Your task to perform on an android device: Share the Columbia Newton Ridge Plus women's size 9 waterproof purple hiking boots with my friend, Amelia Miller, on her gmail account (amelia.miller2709@gmail.com), to tell her you were buying the hiking boots.
Image 0: 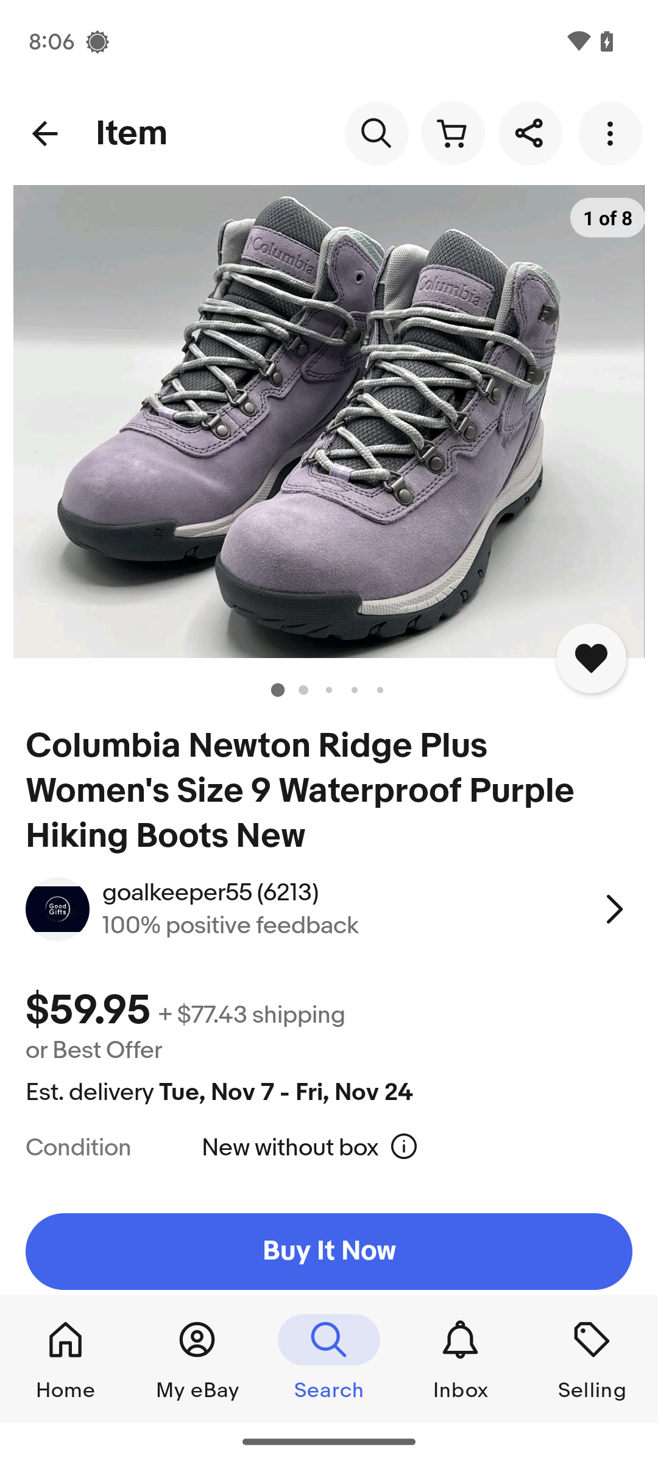
At the top-right of the screen, click on the second icon from the right side of the screen.
Step 0: click (529, 133)
Image 1: 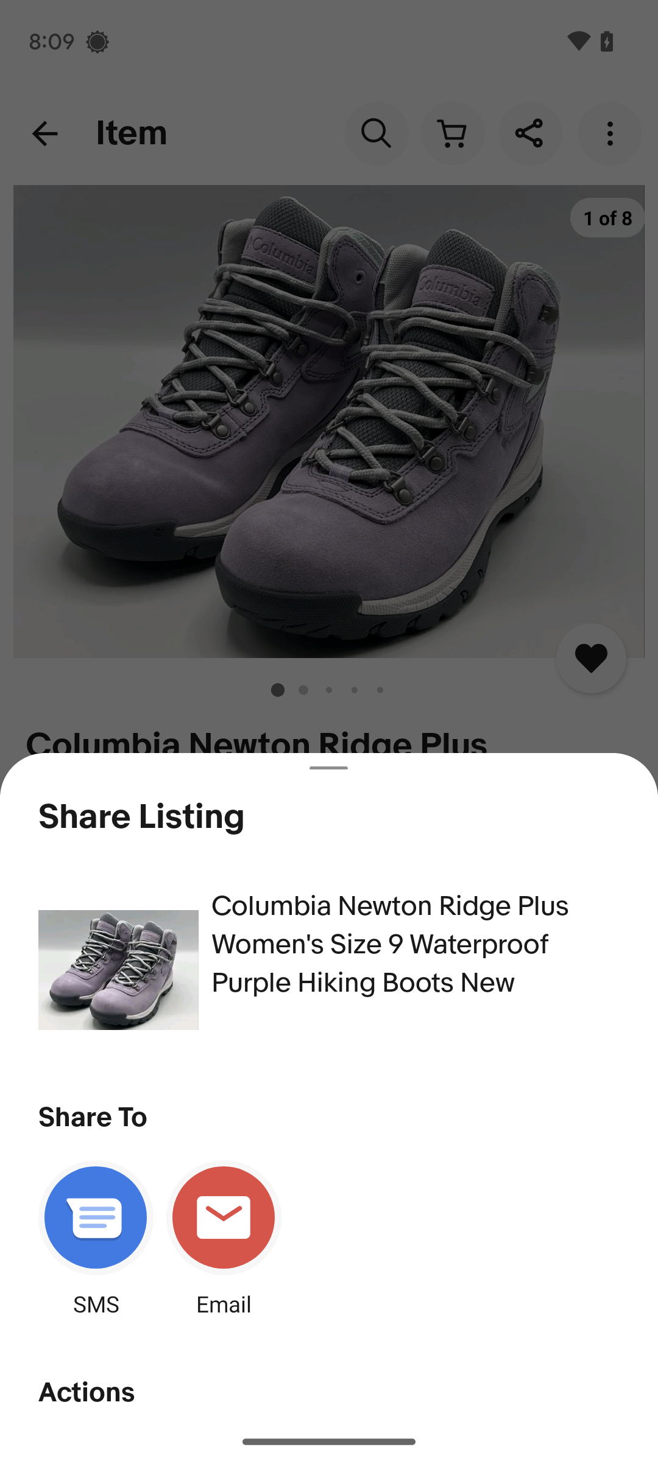
Scroll up to find the More apps icon.
Step 1: scroll down
Image 2: 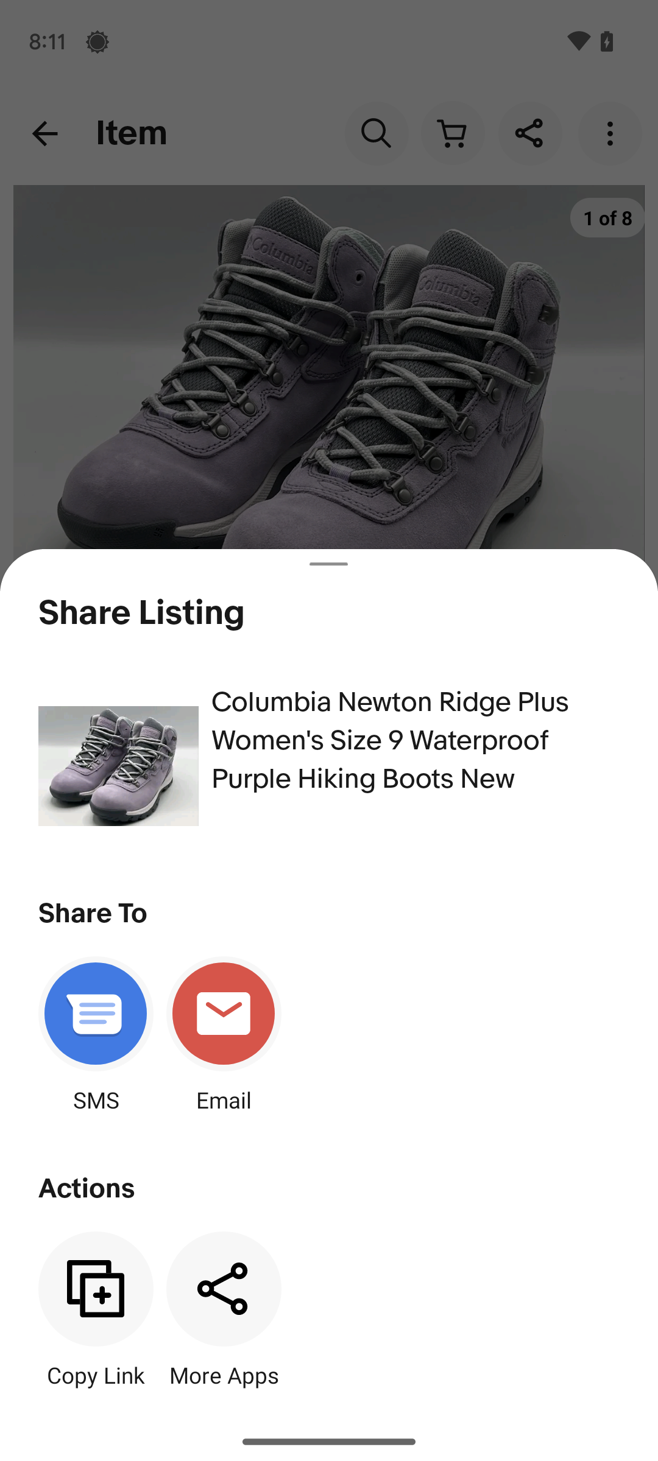
Click on the More apps icon.
Step 2: click (223, 1289)
Image 4: 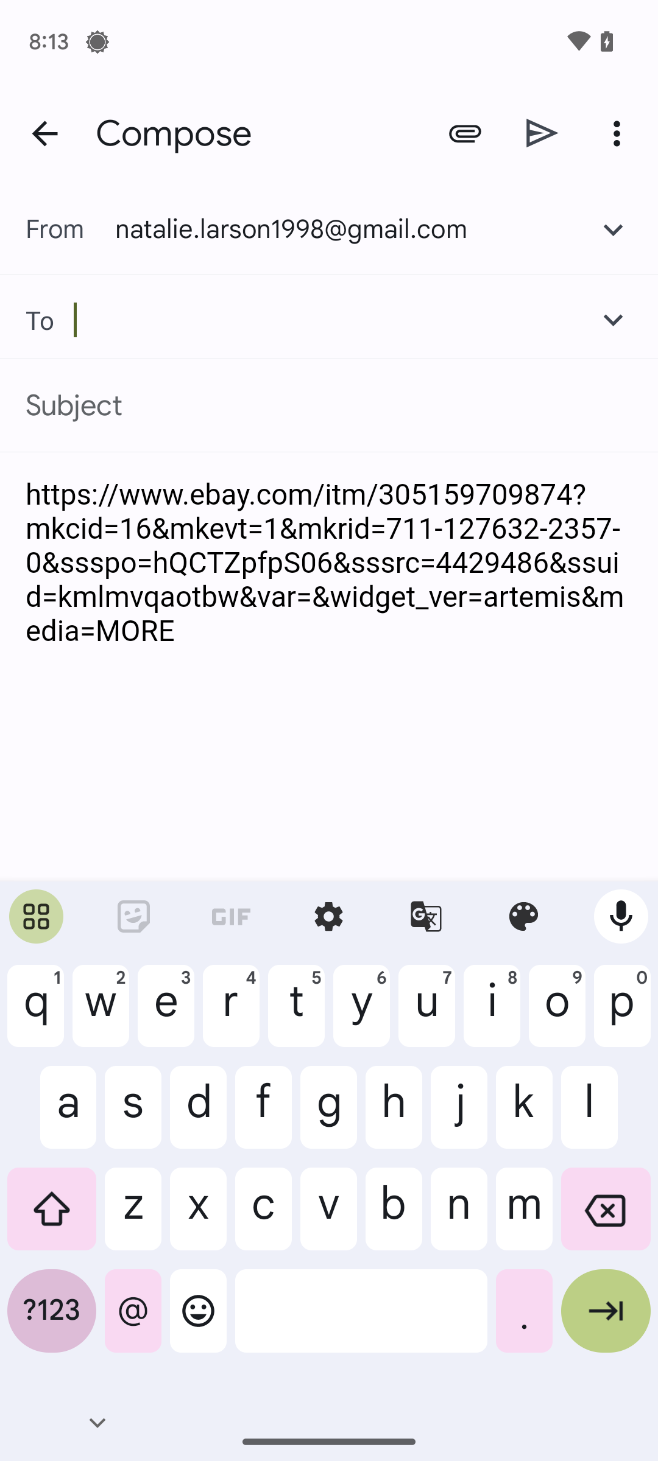
Type in amelia.miller2709@gmail.com.
Step 4: type "amelia.miller2709@gmail.com"
Image 5: 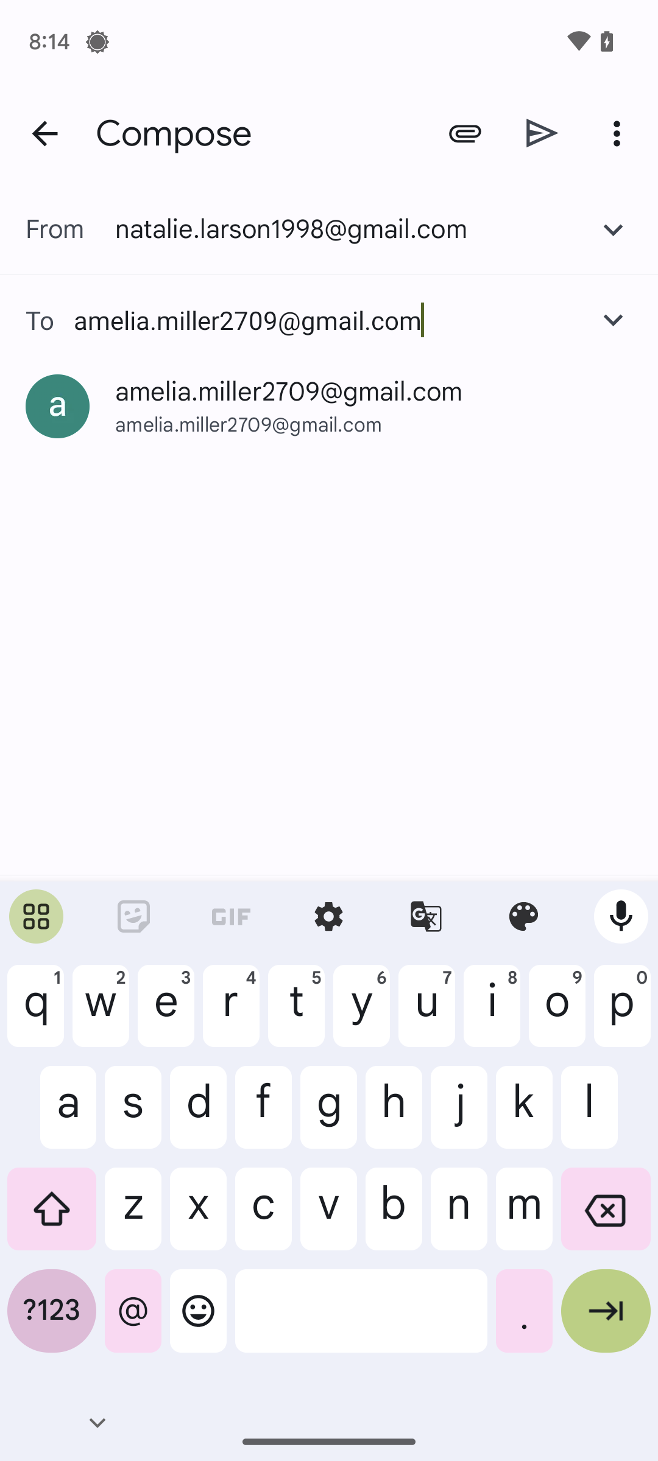
Click on the mail suggestion.
Step 5: click (289, 391)
Image 6: 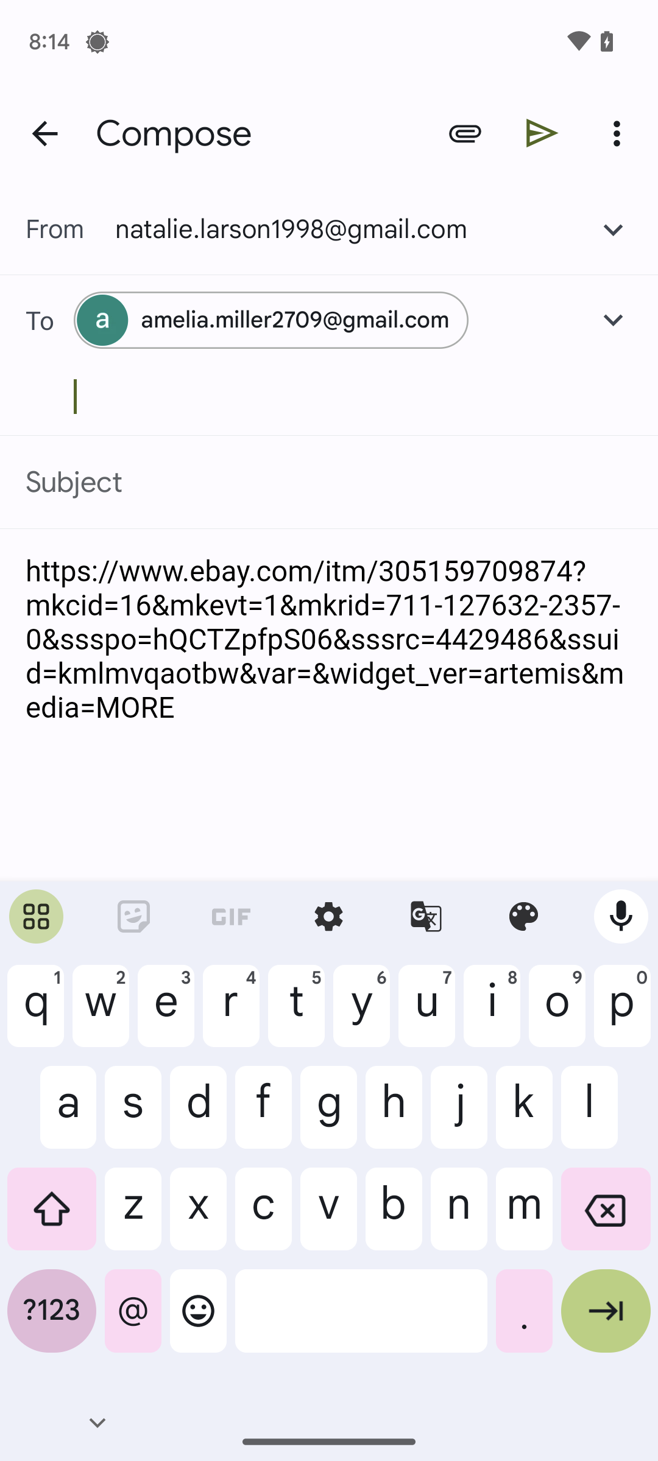
At the top of the screen, click on the send icon.
Step 6: click (542, 133)